Your task to perform on an android device: I want to see some of the upcoming books in the Young Adult category on the Book Chor app.
Image 0: 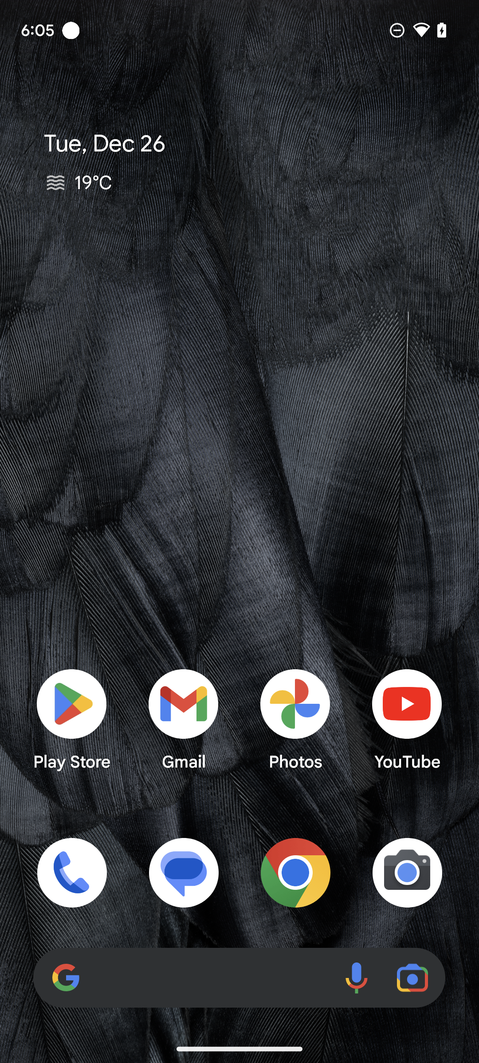
Open the Book Chor app.
Step 0: open app "BookChor"
Image 1: 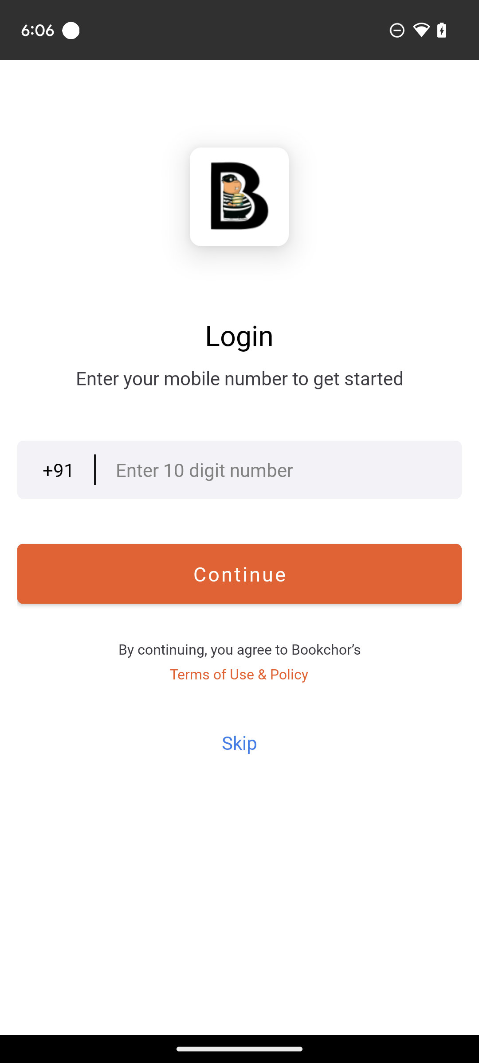
Click on the Skip button.
Step 1: click (239, 742)
Image 2: 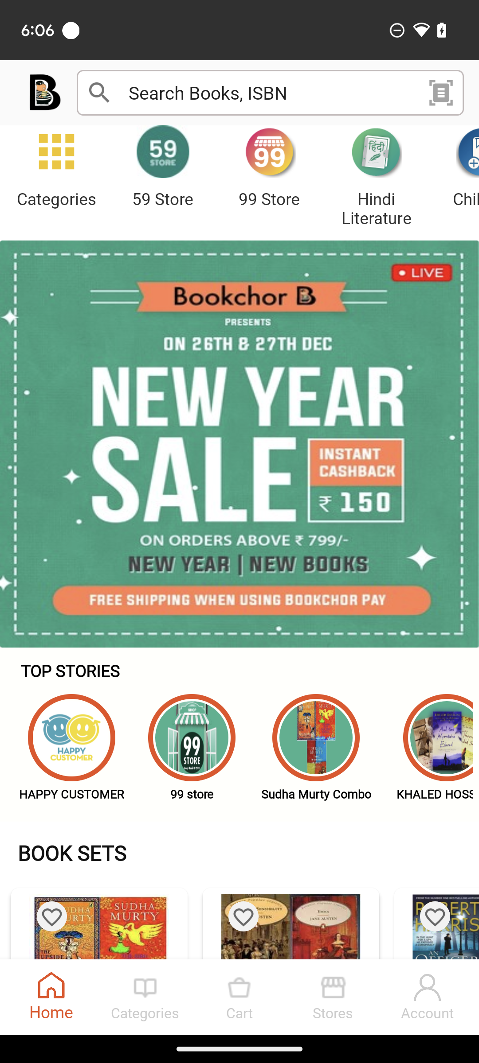
Click on the search bar.
Step 2: click (270, 93)
Image 3: 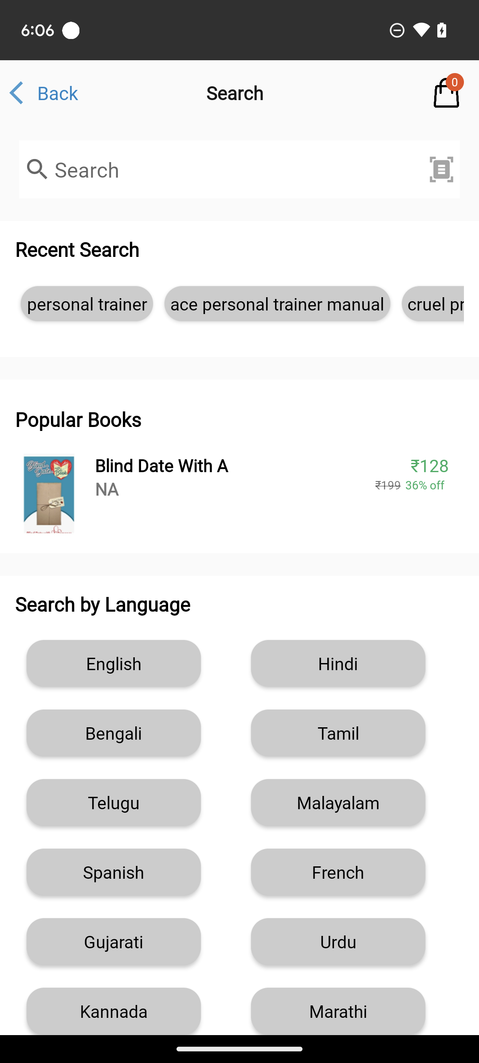
Click on the search icon.
Step 3: click (239, 169)
Image 4: 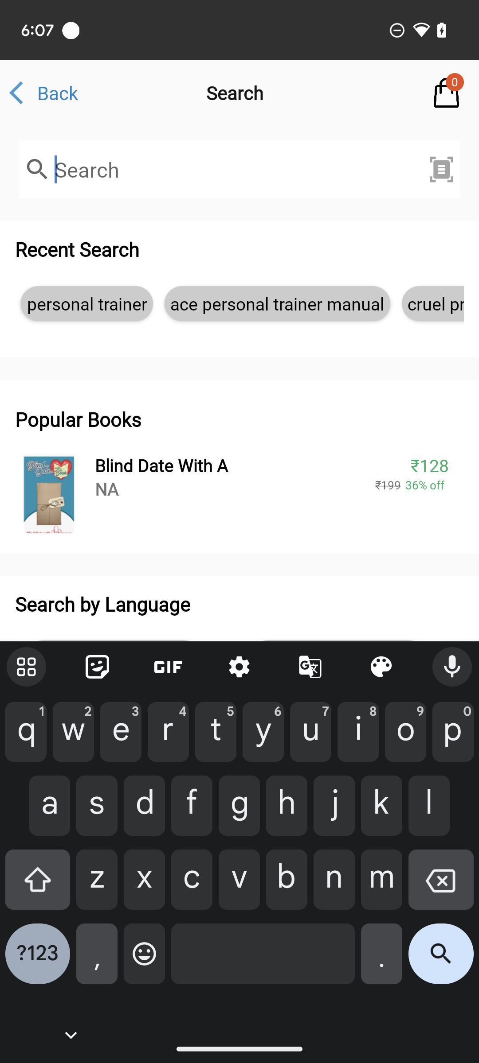
Enter Young Adult in the text box.
Step 4: type "Young Adult"
Image 5: 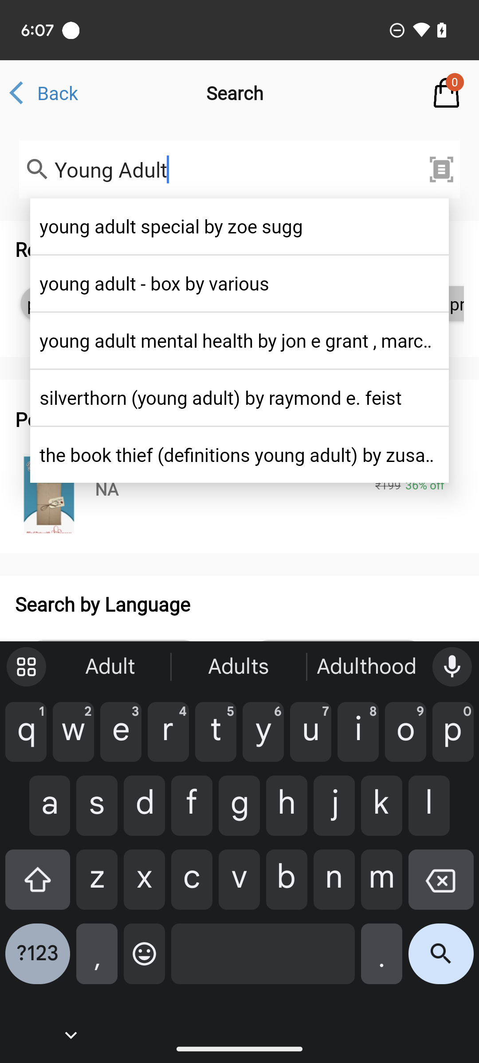
Click on the search icon.
Step 5: click (441, 961)